Your task to perform on an android device: In booking.com app inquiry about dietary restrictions 
Image 0: 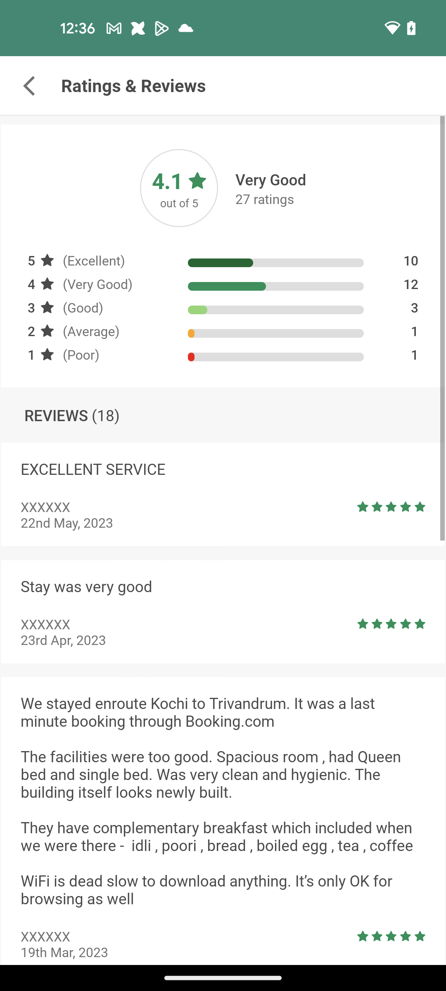
Open booking.com app
Step 0: open app "Booking.com"
Image 1: 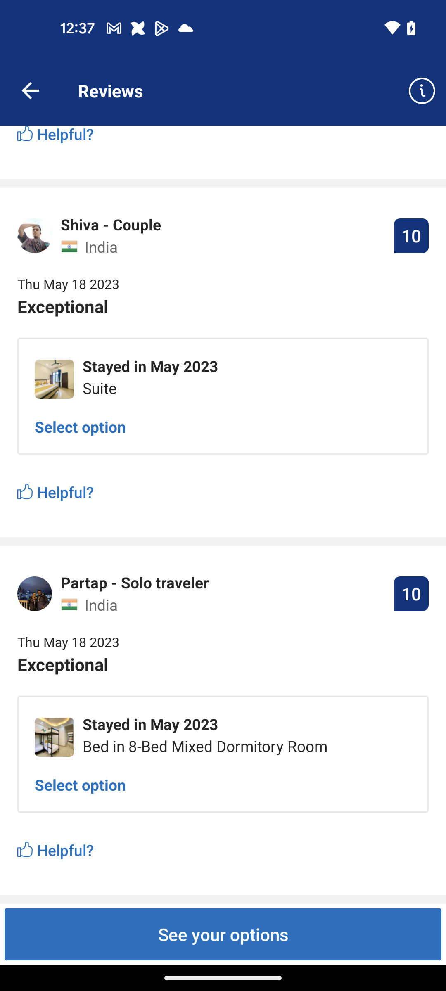
Go back to the previous page
Step 1: press back button
Image 2: 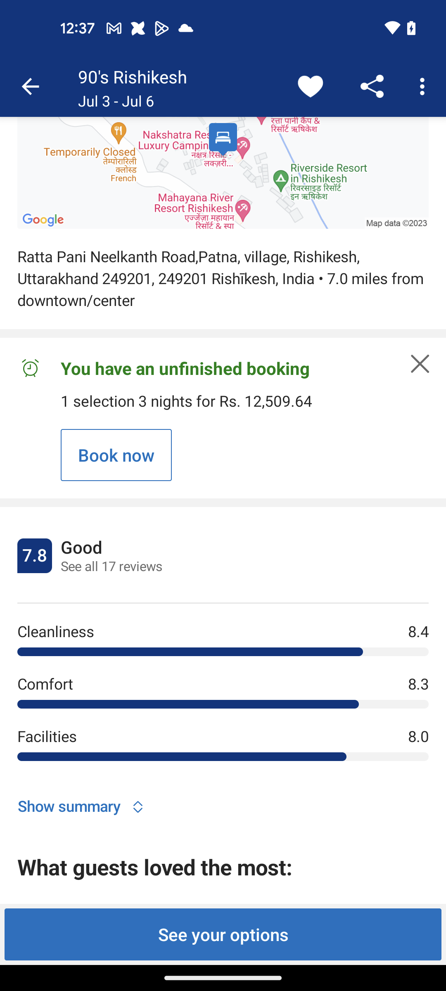
Swipe down to view the contact option
Step 2: scroll down
Image 3: 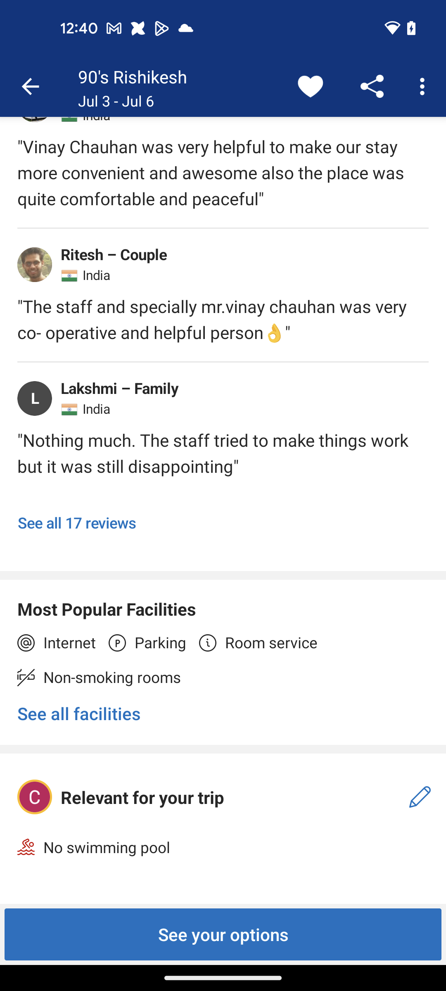
Swipe down to view the contact option
Step 3: scroll down
Image 4: 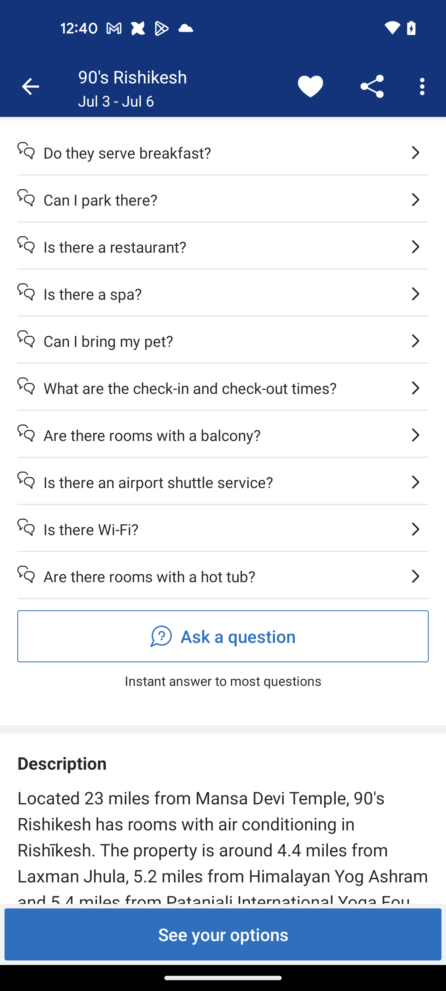
Click on the ask a question option
Step 4: click (223, 636)
Image 5: 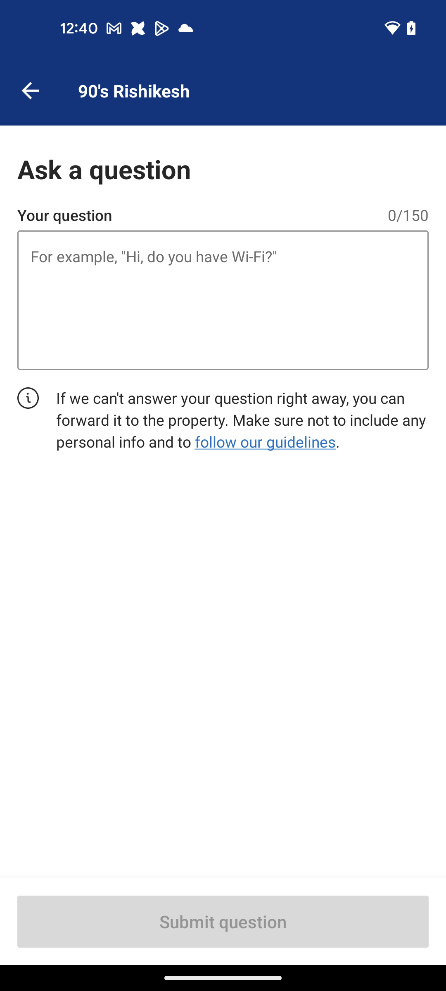
Click on the writing box
Step 5: click (223, 302)
Image 6: 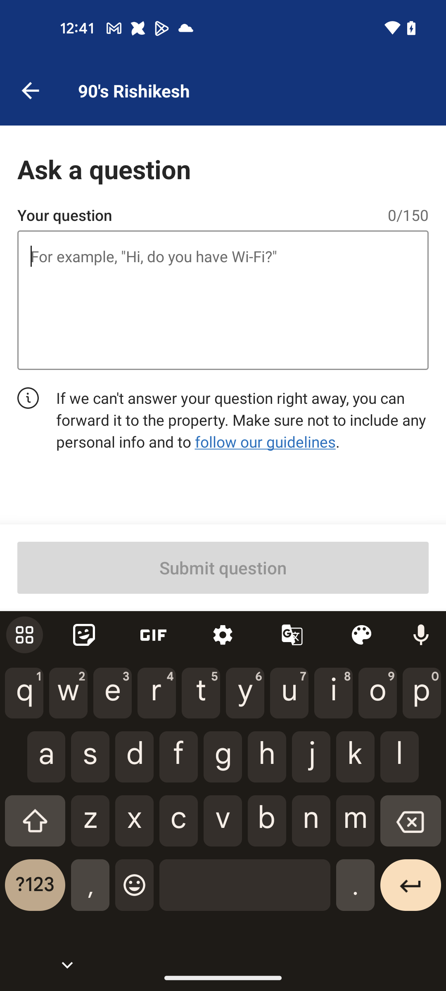
Search the inquiry about dietary restrictions
Step 6: type "Do you have any dietary restrictions? "
Image 8: 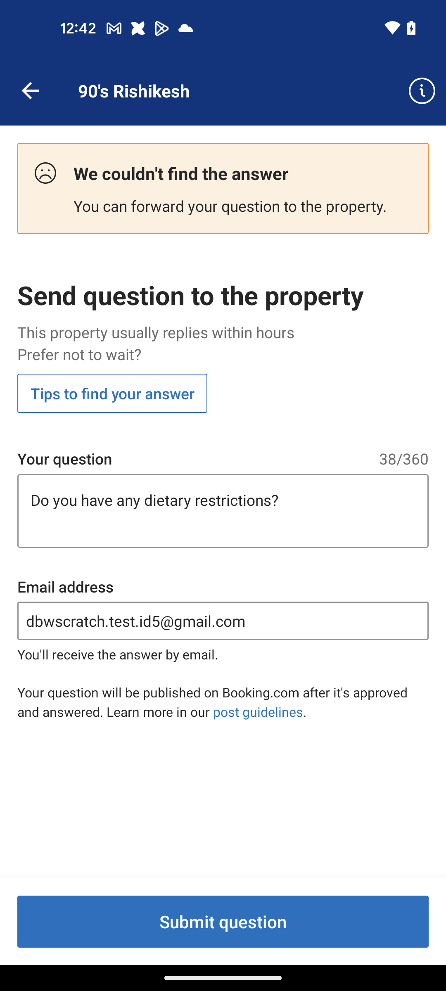
Click on the submit question button at the bottom of the screen
Step 8: click (223, 922)